Your task to perform on an android device: I will be travelling to London tomorrow. View the weather updates so that I can prepare for them in the weather channel app.
Image 0: 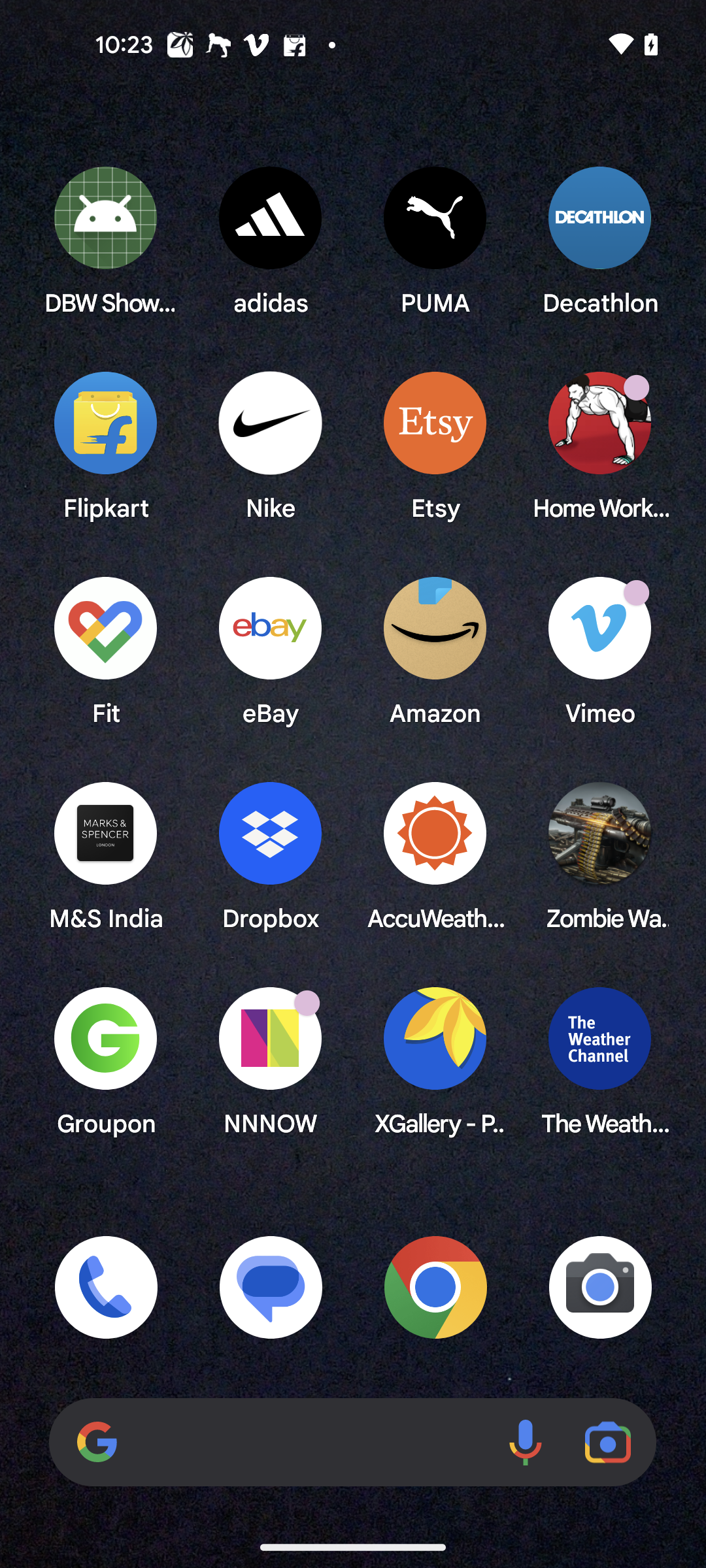
Open the Weather channel app
Step 0: open app "The Weather Channel"
Image 2: 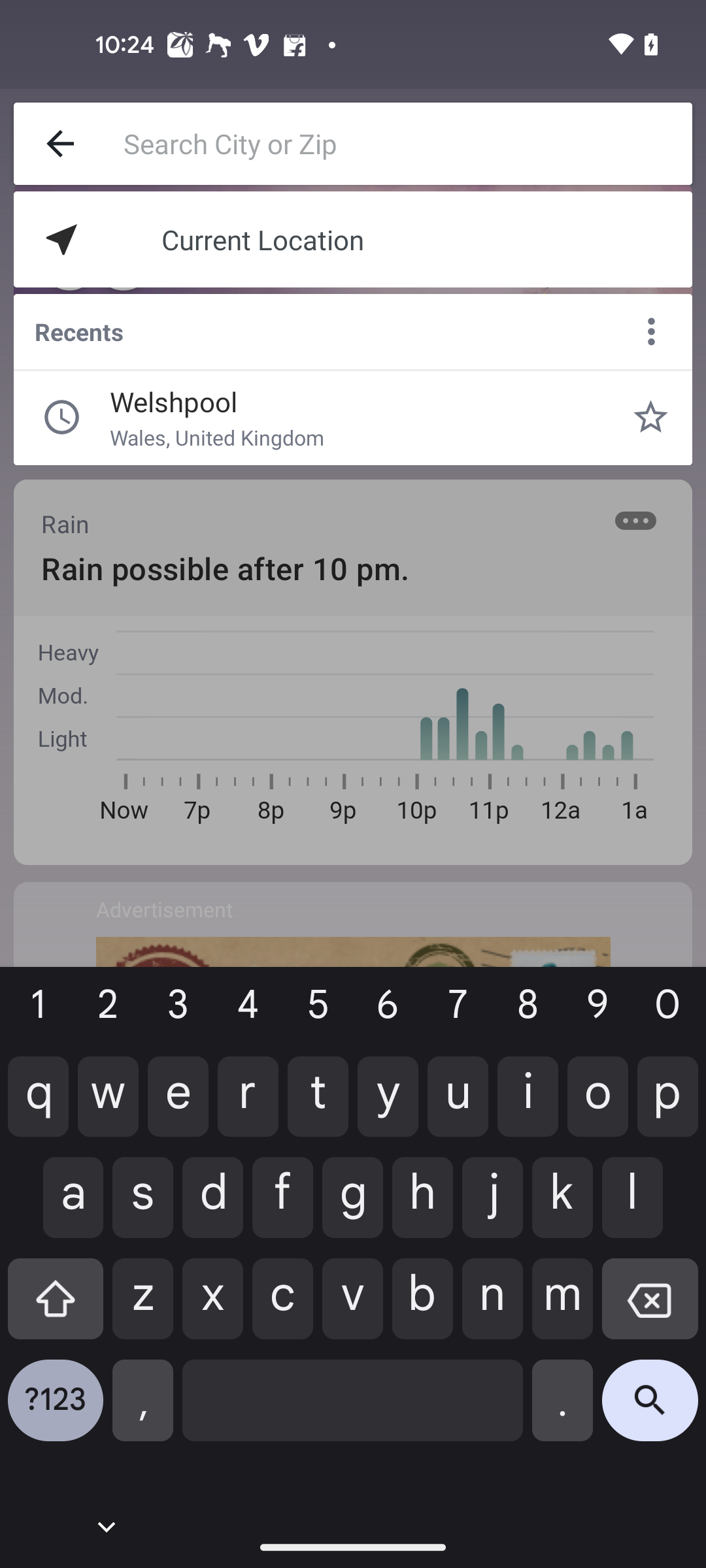
Type London in the location search bar
Step 2: type "London"
Image 3: 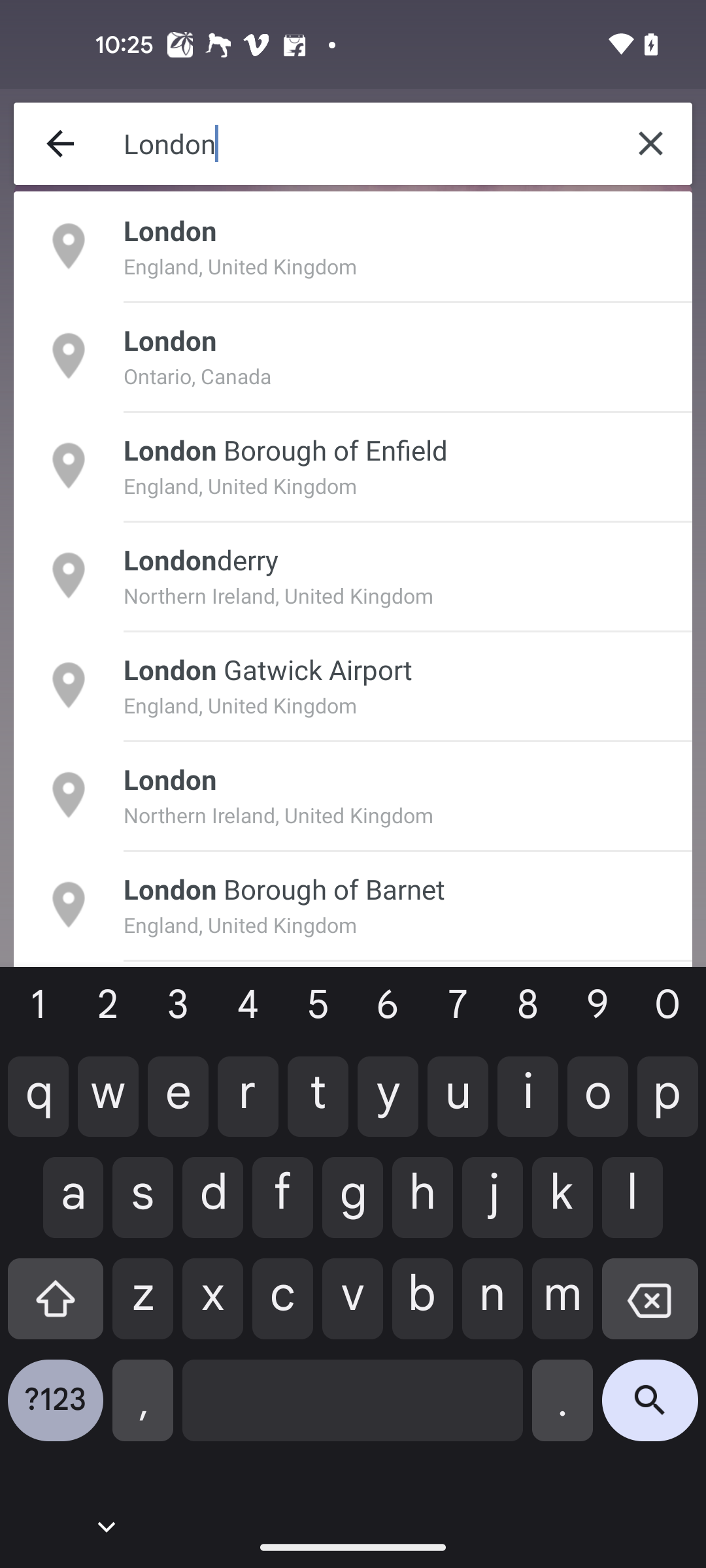
Click on the first suggested result
Step 3: click (401, 230)
Image 4: 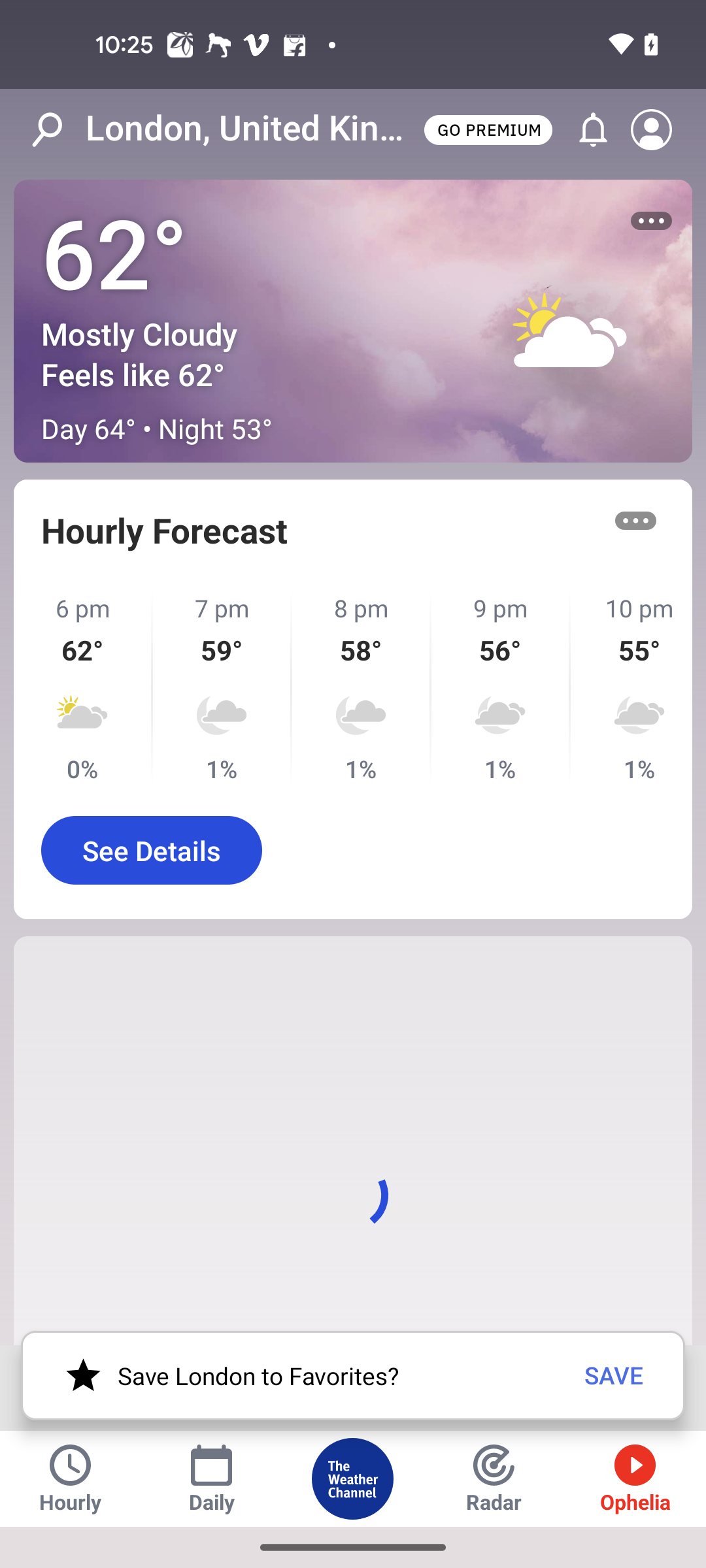
Scroll up for more weather details
Step 4: scroll down
Image 5: 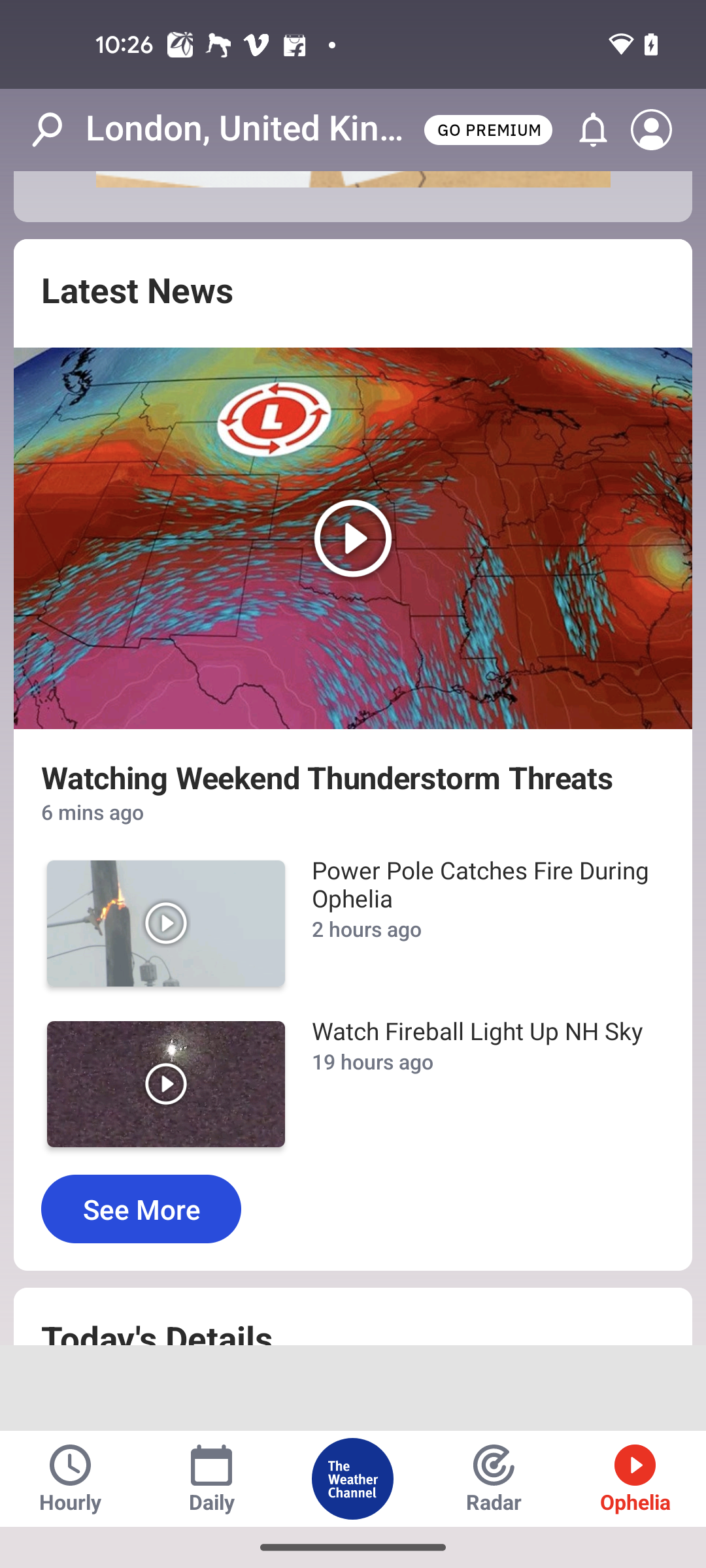
Scroll up for more weather details
Step 5: scroll down
Image 6: 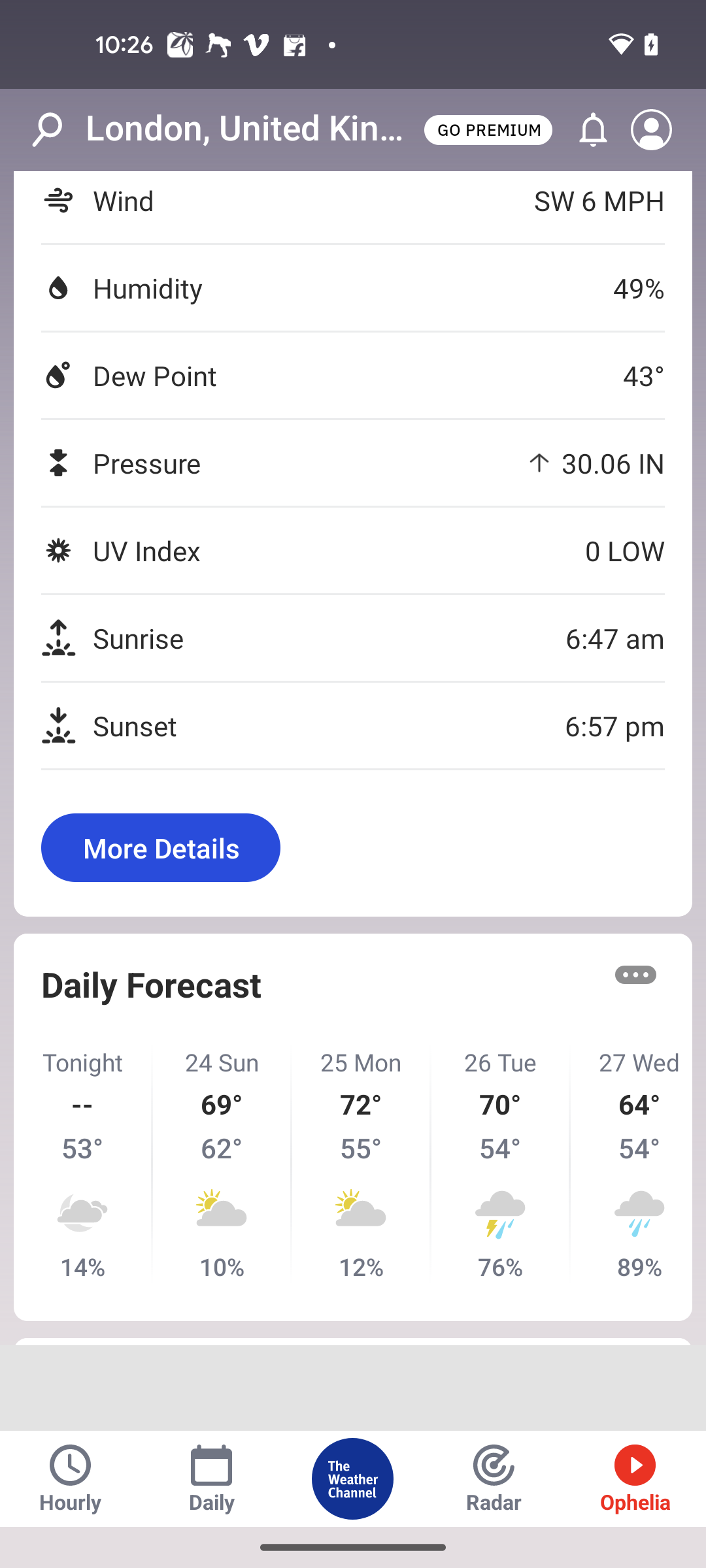
Scroll up for more weather details
Step 6: scroll down